Your task to perform on an android device: In the Purple Books app, Remove the Do It Now by napolean Hill book from your cart
Image 0: 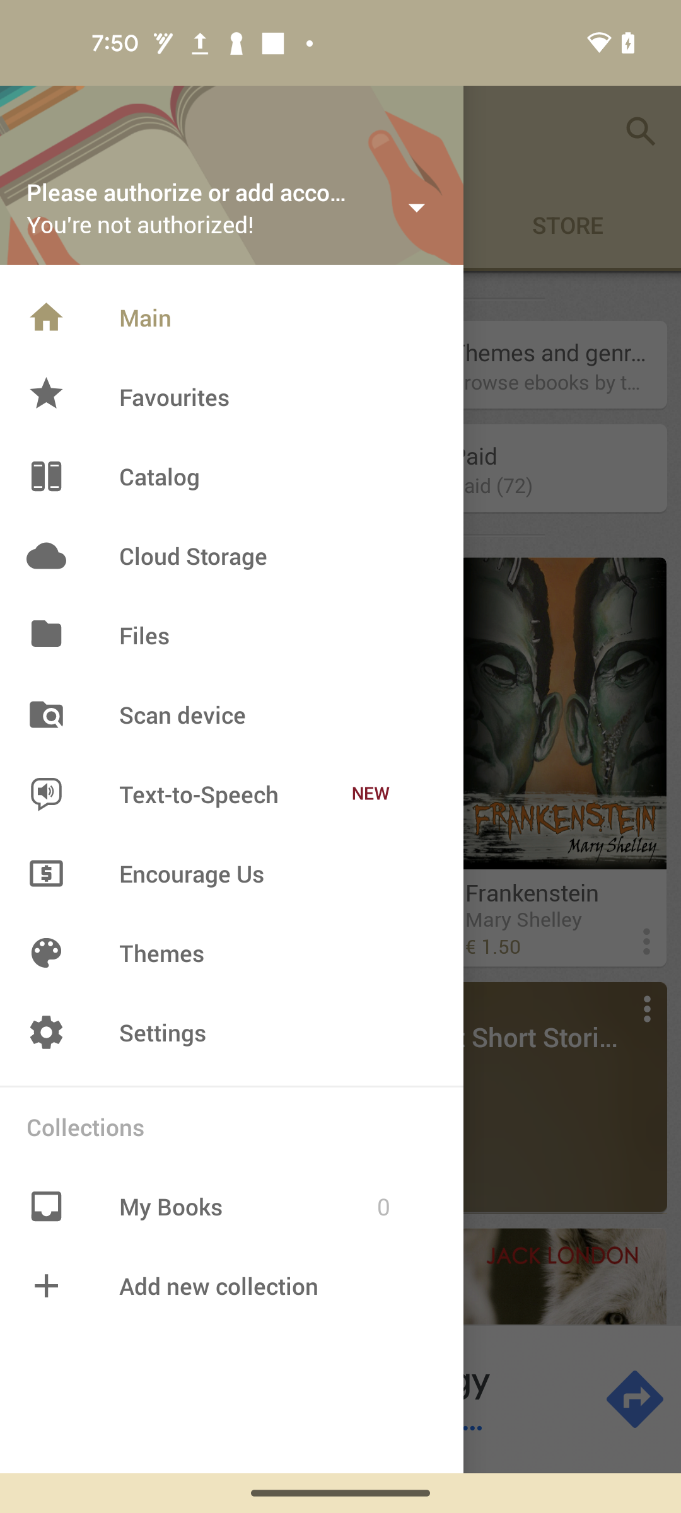
Open the Purple Books app
Step 0: open app "Purple Books"
Image 1: 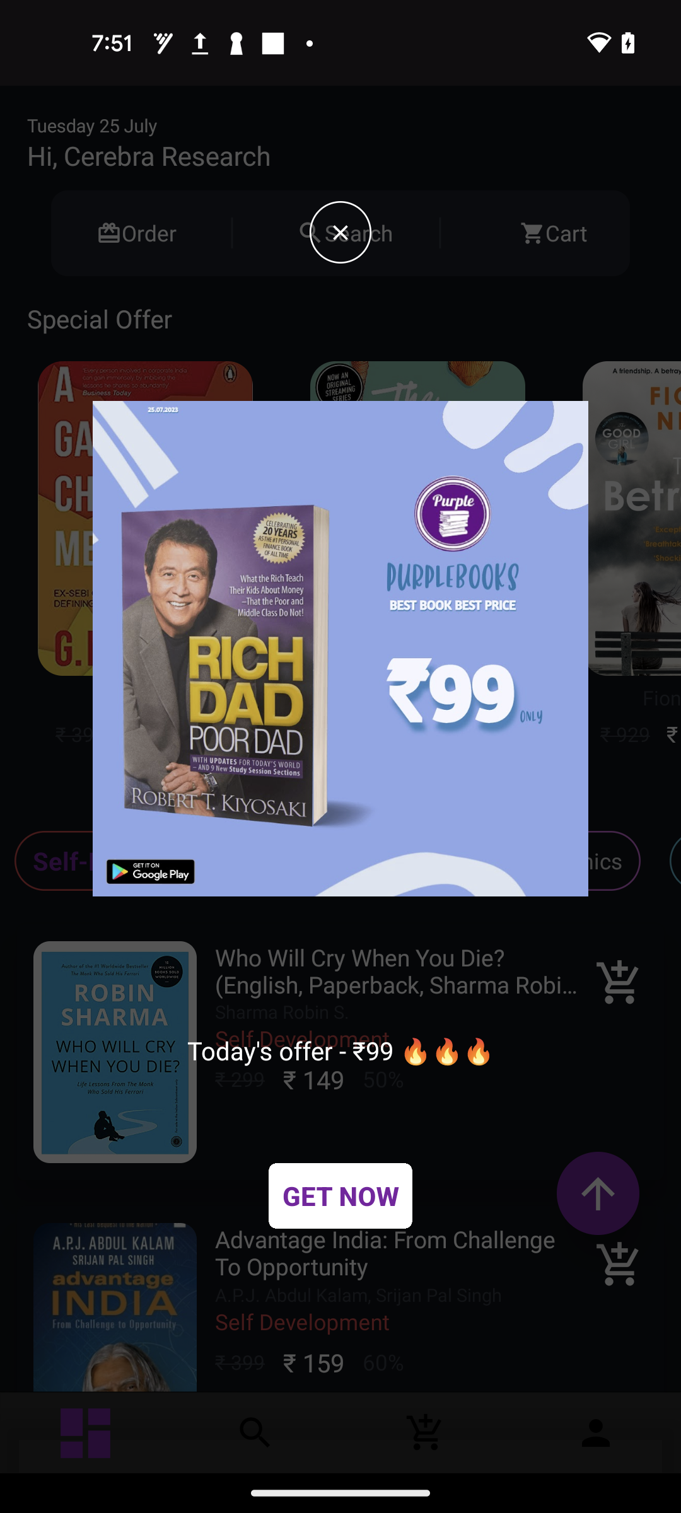
Click on the Close icon at the pop up window
Step 1: click (340, 232)
Image 2: 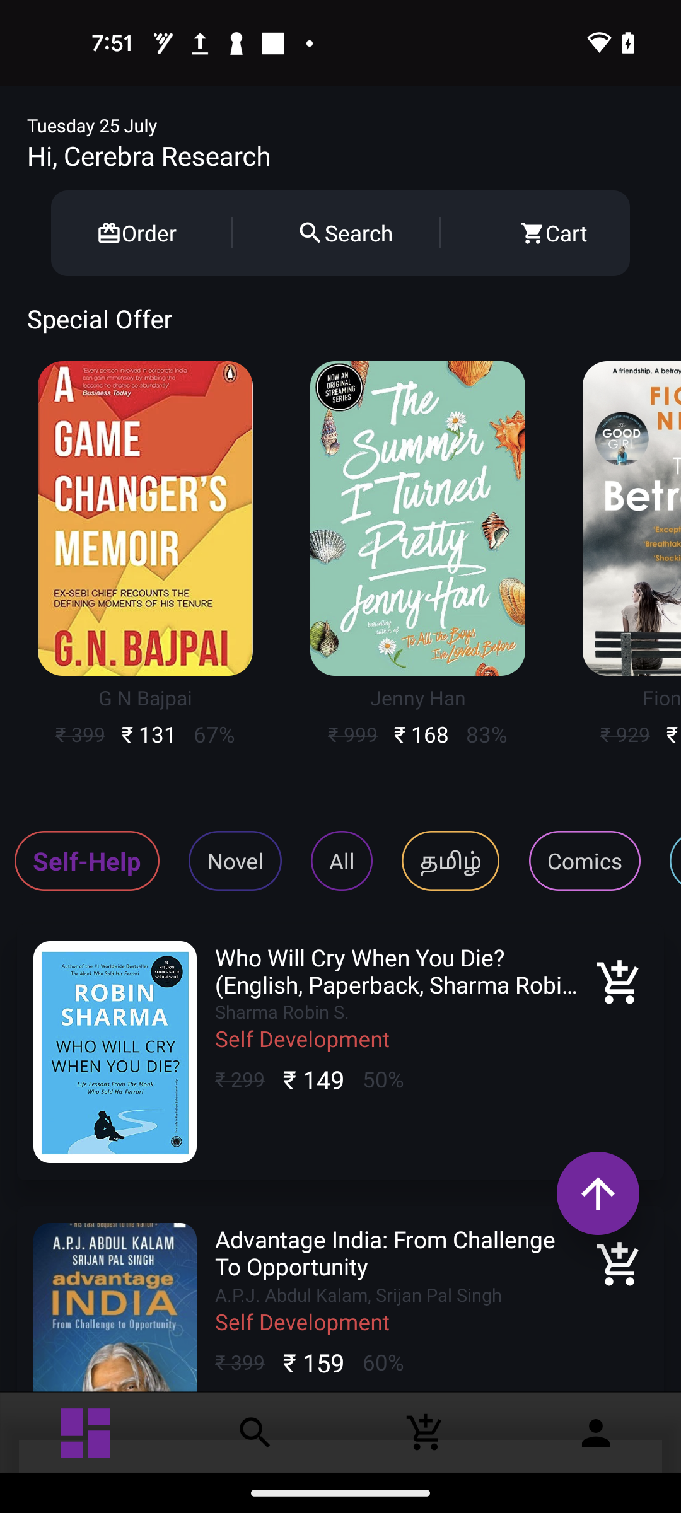
Click on the Cart at the top right corner of the screen
Step 2: click (566, 233)
Image 3: 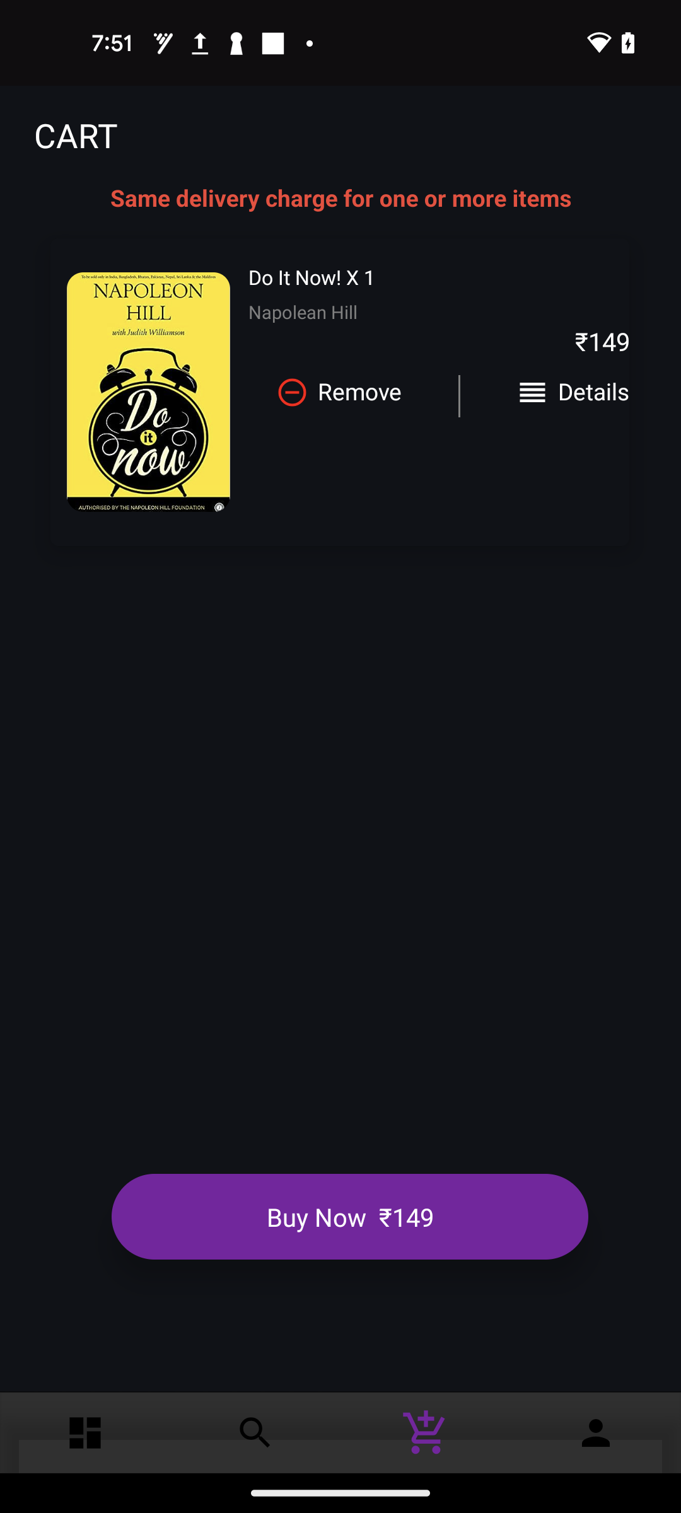
Remove the Do it now book from your cart
Step 3: click (360, 396)
Image 4: 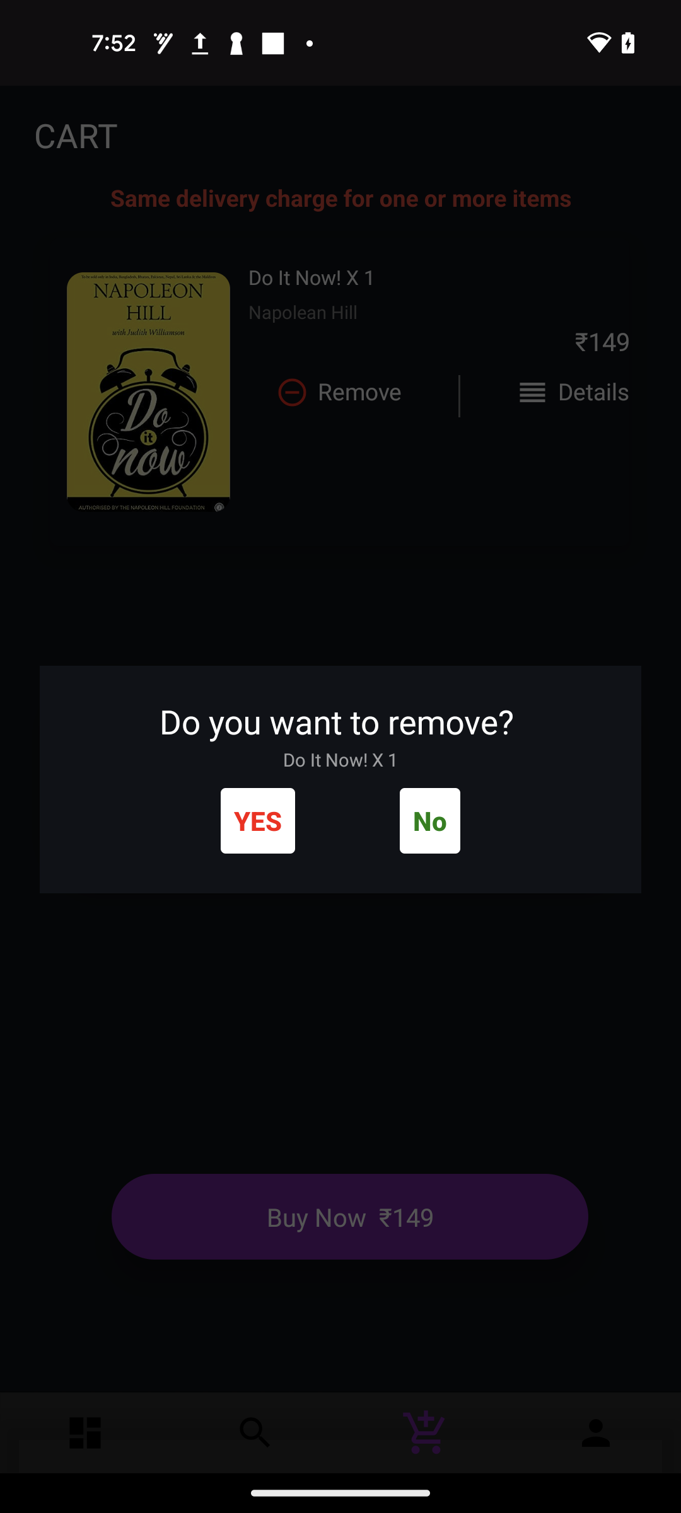
Click on the Yes button at the pop up window
Step 4: click (258, 820)